Your task to perform on an android device: My wife is also interested in this form and asked me to share this form with her, so share this form with my wife at clarawagner98b@gmail.com on the Gmail app.
Image 0: 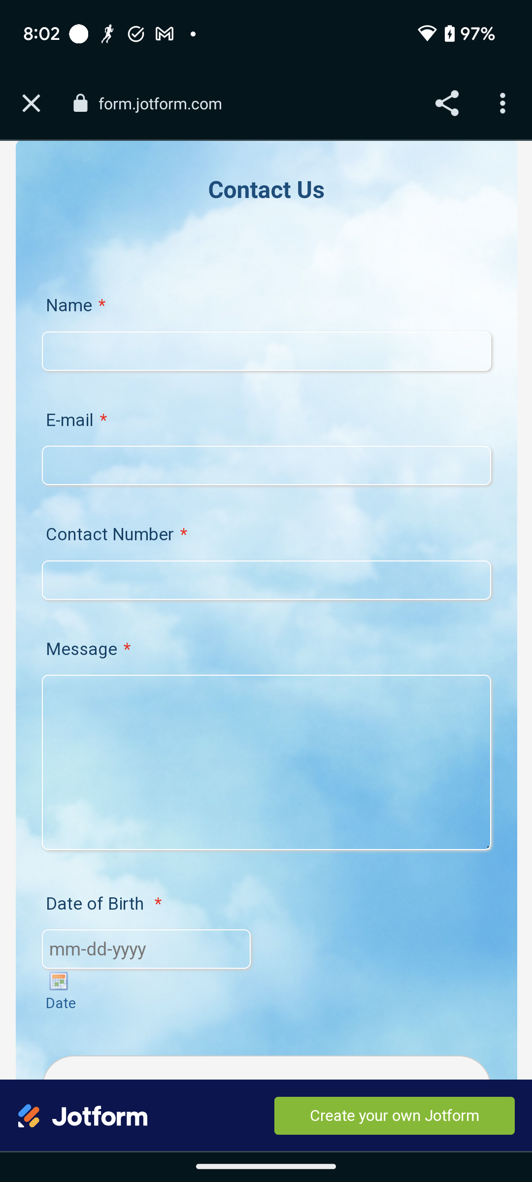
Click on the share icon at the top right corner of the screen to share this form.
Step 0: click (447, 103)
Image 1: 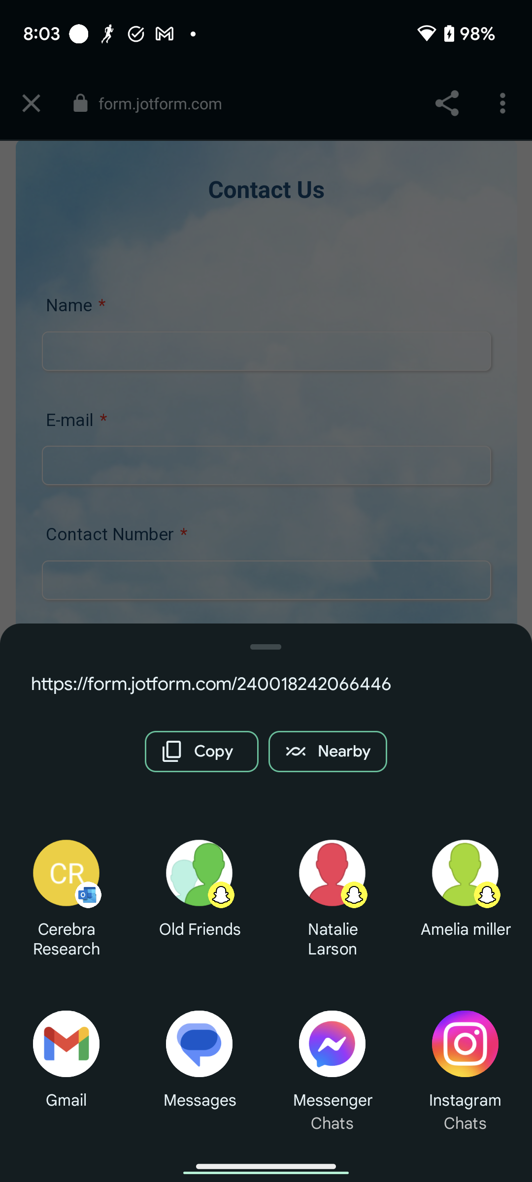
Click on the Gmail app icon to select this app to share this form.
Step 1: click (66, 1044)
Image 2: 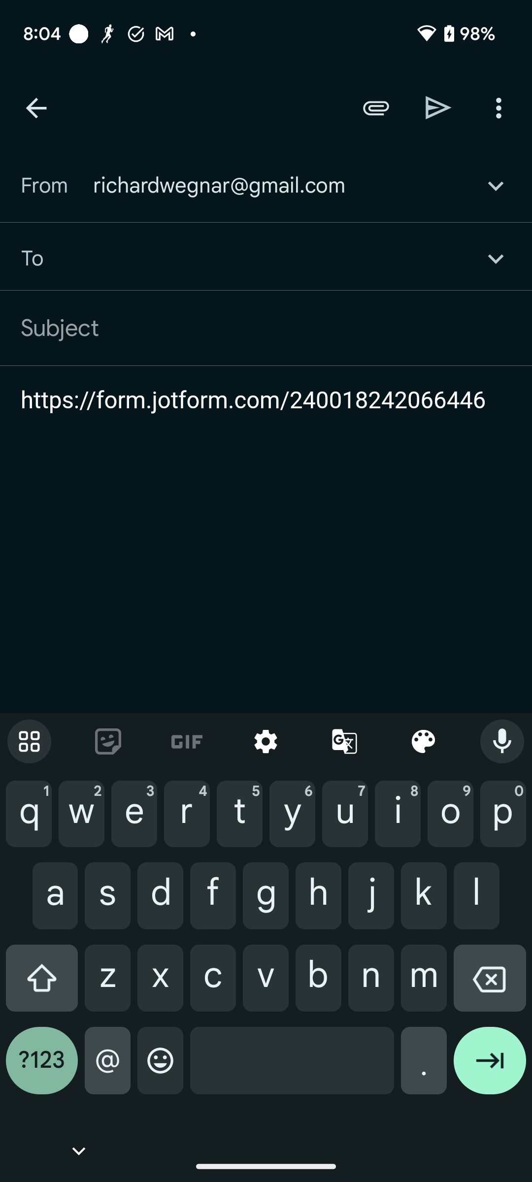
Type clarawagner98b@gmail.com in the recipient section to mention the recipient account.
Step 2: type "clarawagner98b@gmail.com"
Image 3: 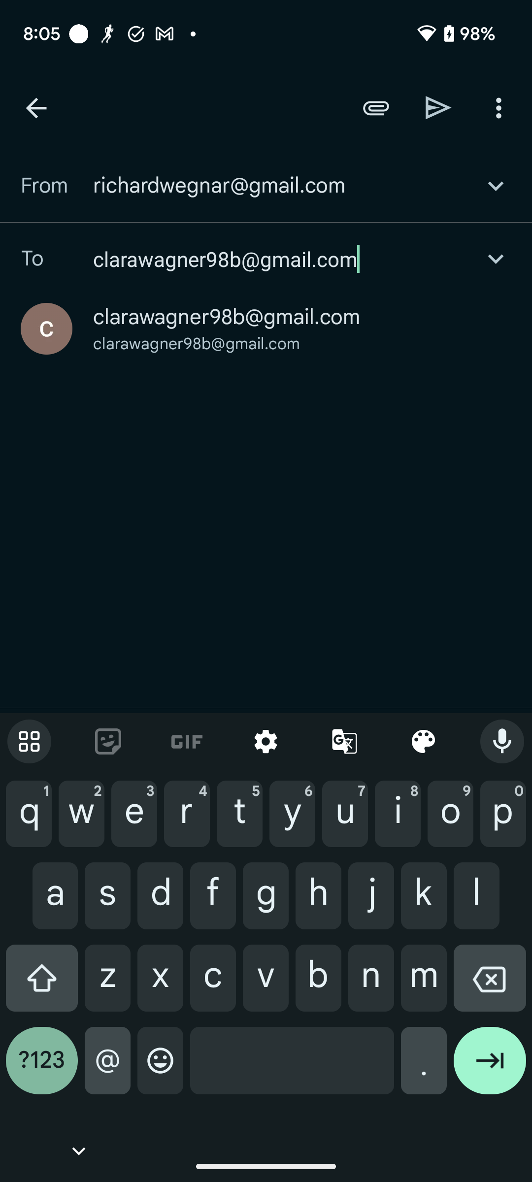
Click on the clarawagner98b@gmail.com to select the recipient account.
Step 3: click (227, 317)
Image 4: 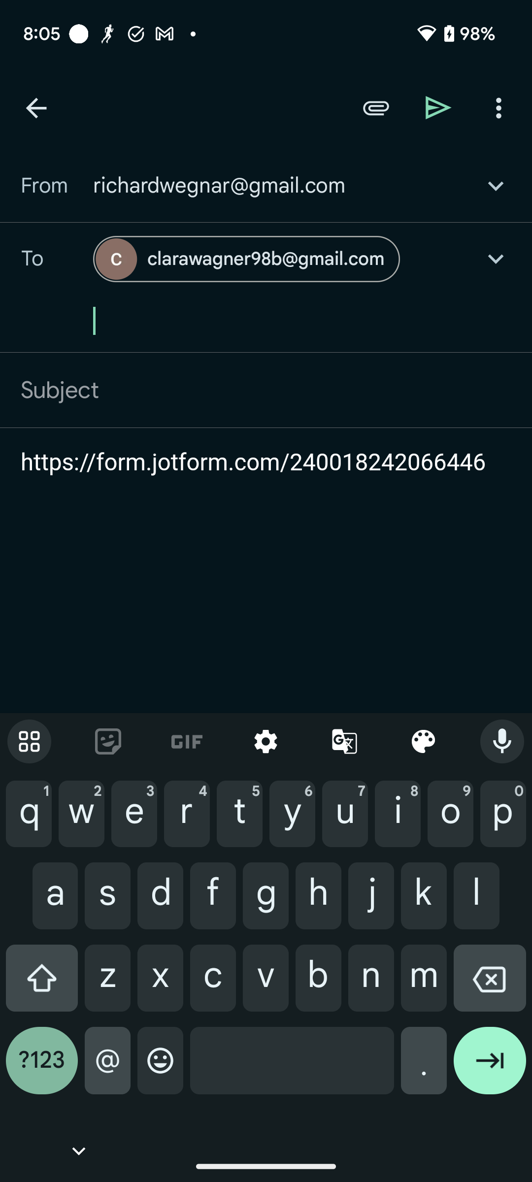
Click on the send button icon at the top right corner of the screen to share this form with my wife.
Step 4: click (438, 107)